Your task to perform on an android device: I want to view my cart so that I can buy oats later.
Image 0: 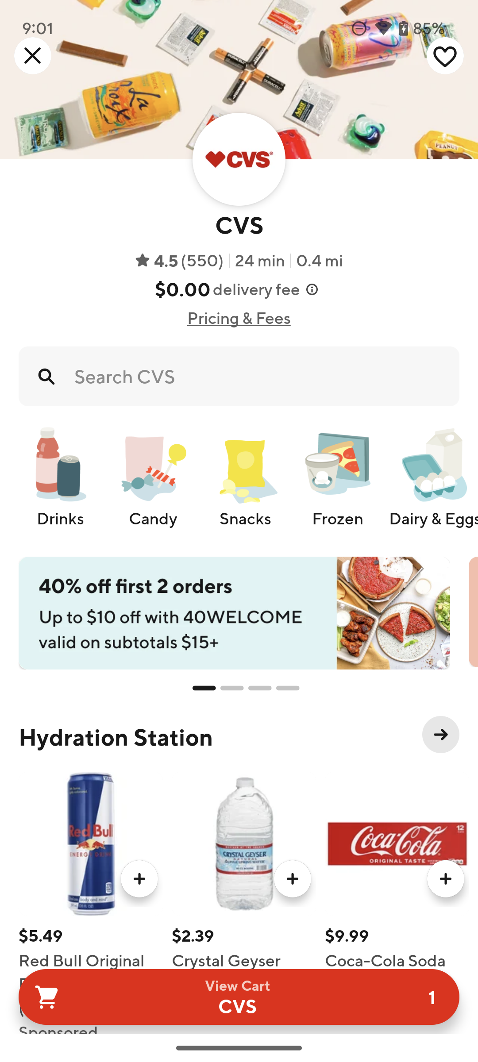
Click on the View Cart option on the bottom of the screen.
Step 0: click (237, 1005)